Your task to perform on an android device: Go to the Contacts app & delete the contact DBW model
Image 0: 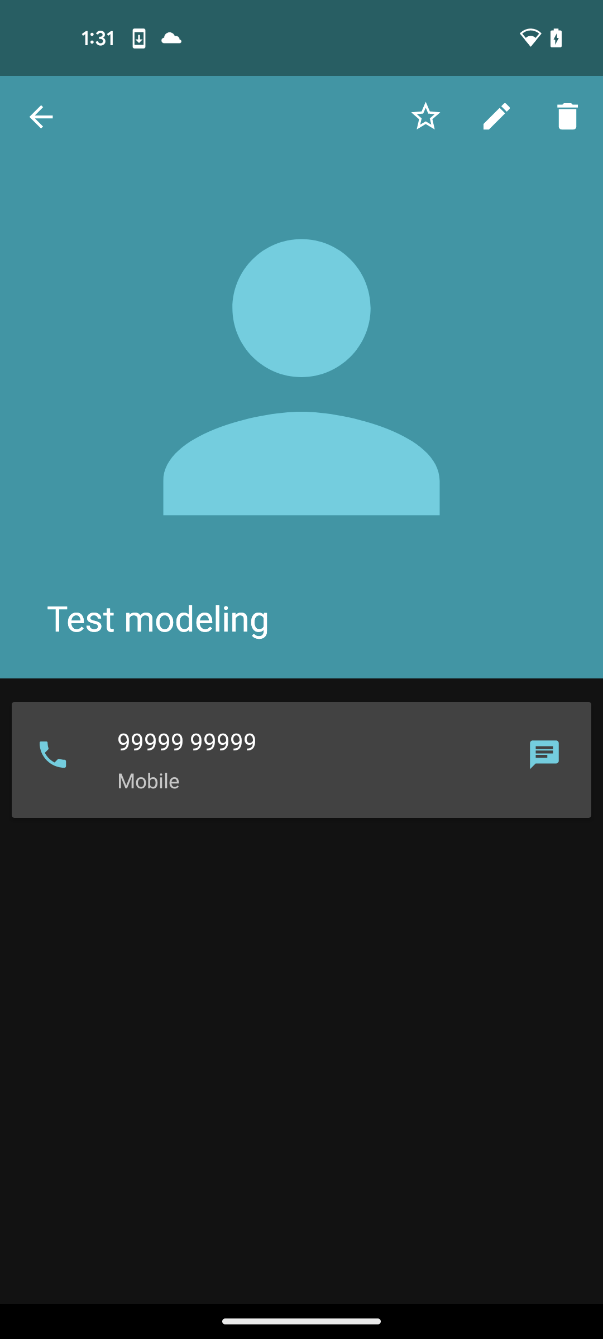
open the Contacts app
Step 0: open app "Contacts"
Image 1: 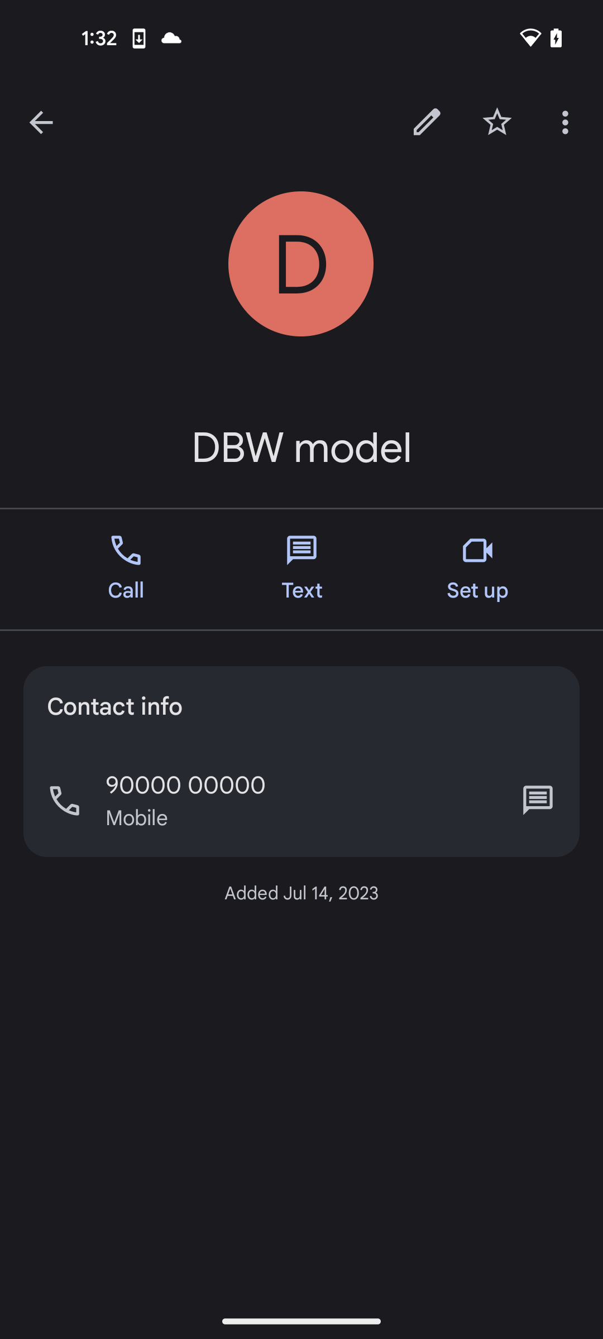
click on three dots at the top right corner of the screen
Step 1: click (567, 122)
Image 2: 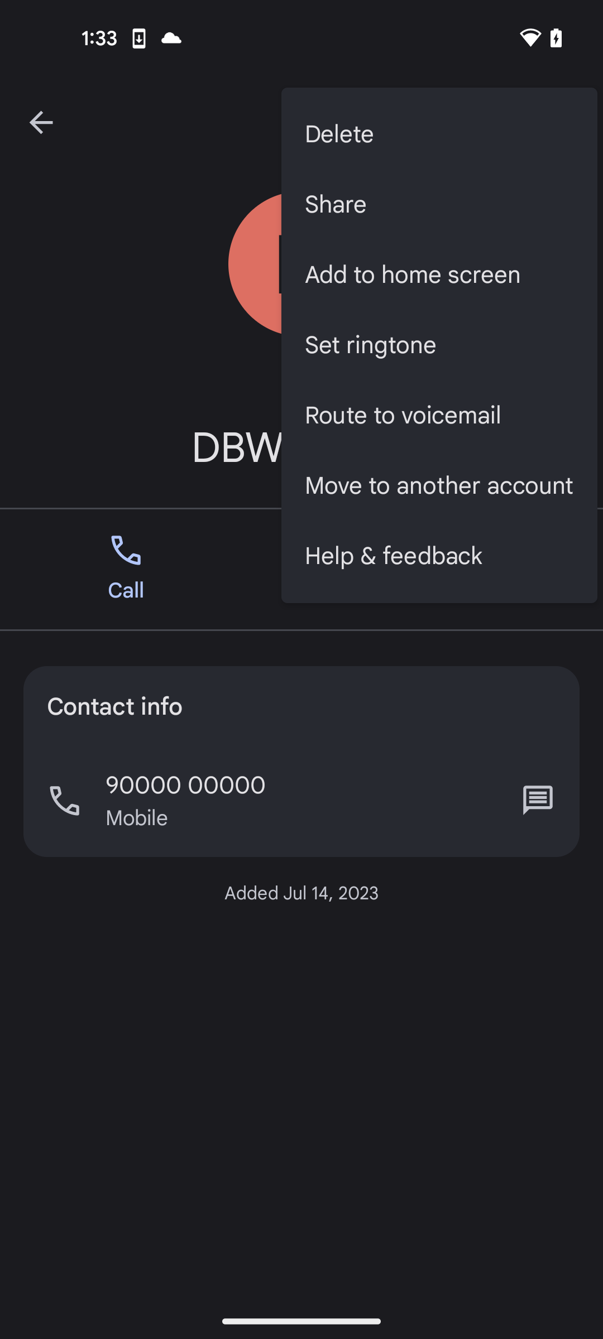
click on the Delete option
Step 2: click (439, 134)
Image 3: 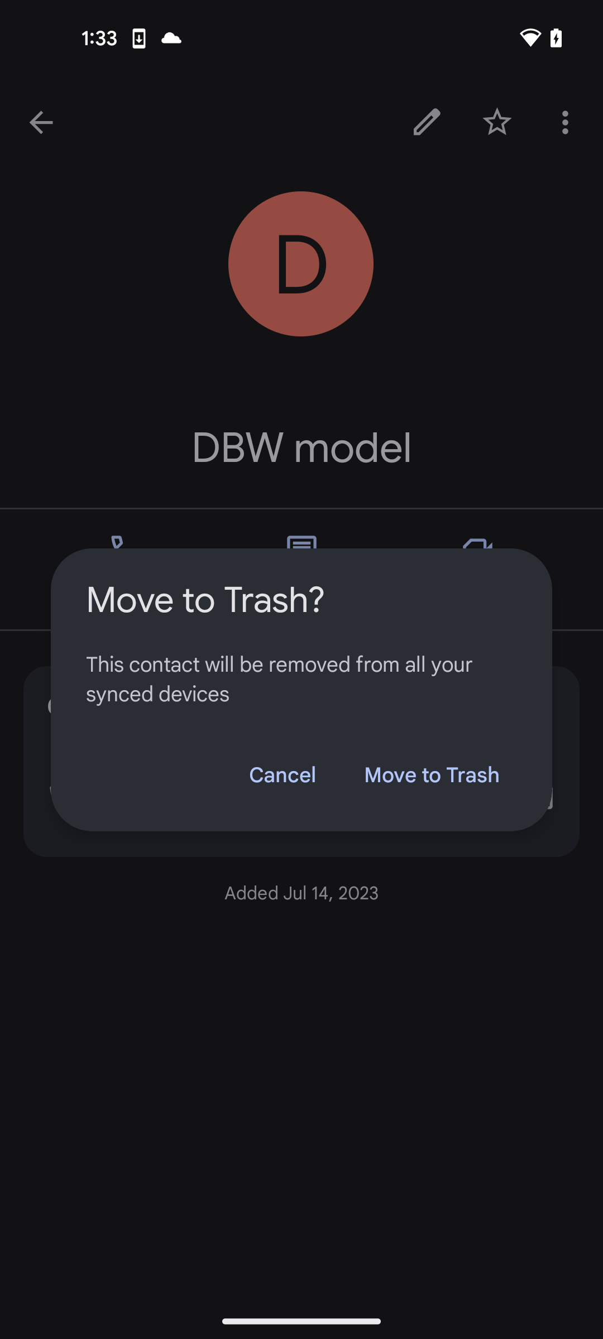
click on the Move to Trash option
Step 3: click (431, 775)